Your task to perform on an android device: If I adjust the brightness on the Google Play Books app a little bit, it will make reading the book easier.
Image 1: 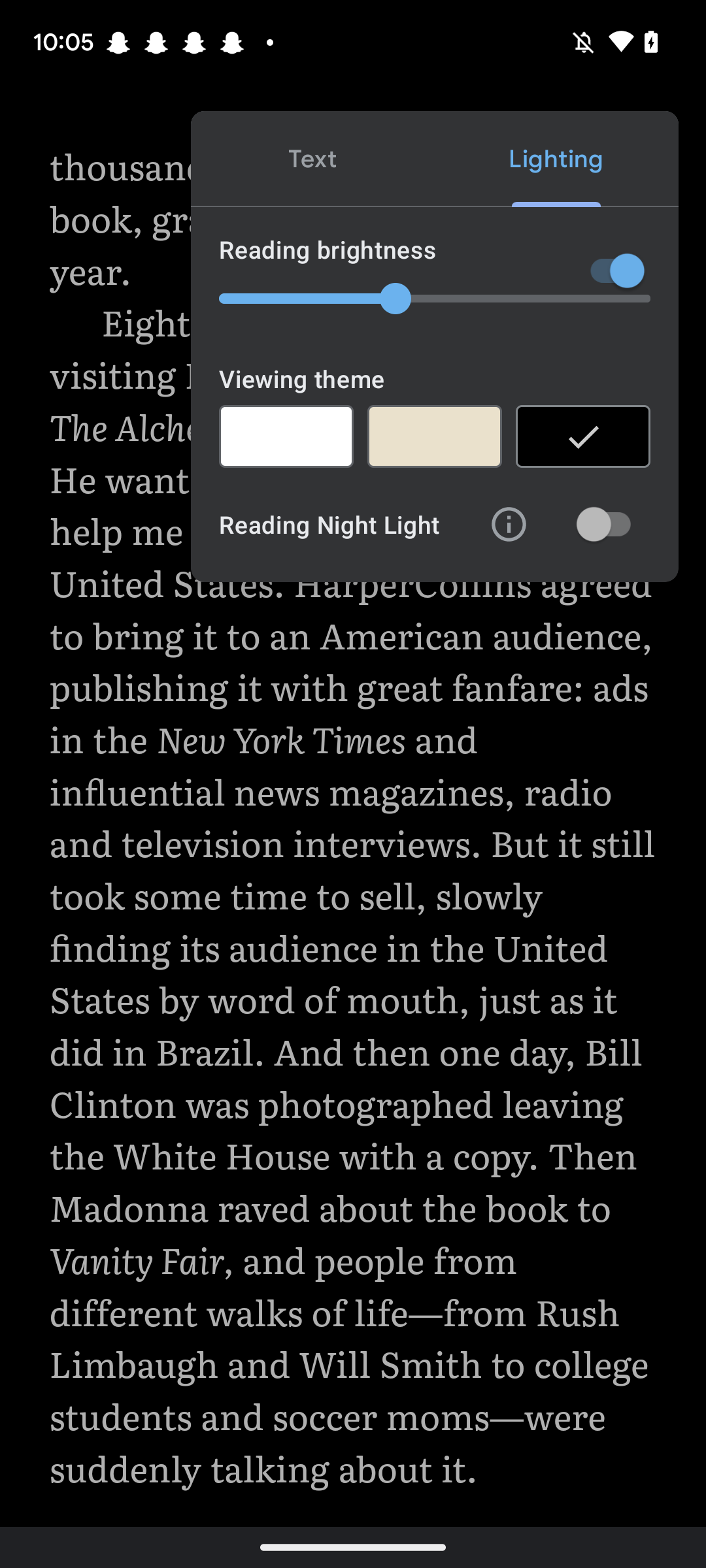
Swipe right the reading brightness slider a little bit
Step 1: scroll left